Your task to perform on an android device: In the Decathlon app. I would like to learn about new sport wear trends in order to get inspiration for men's sport wear style.
Image 0: 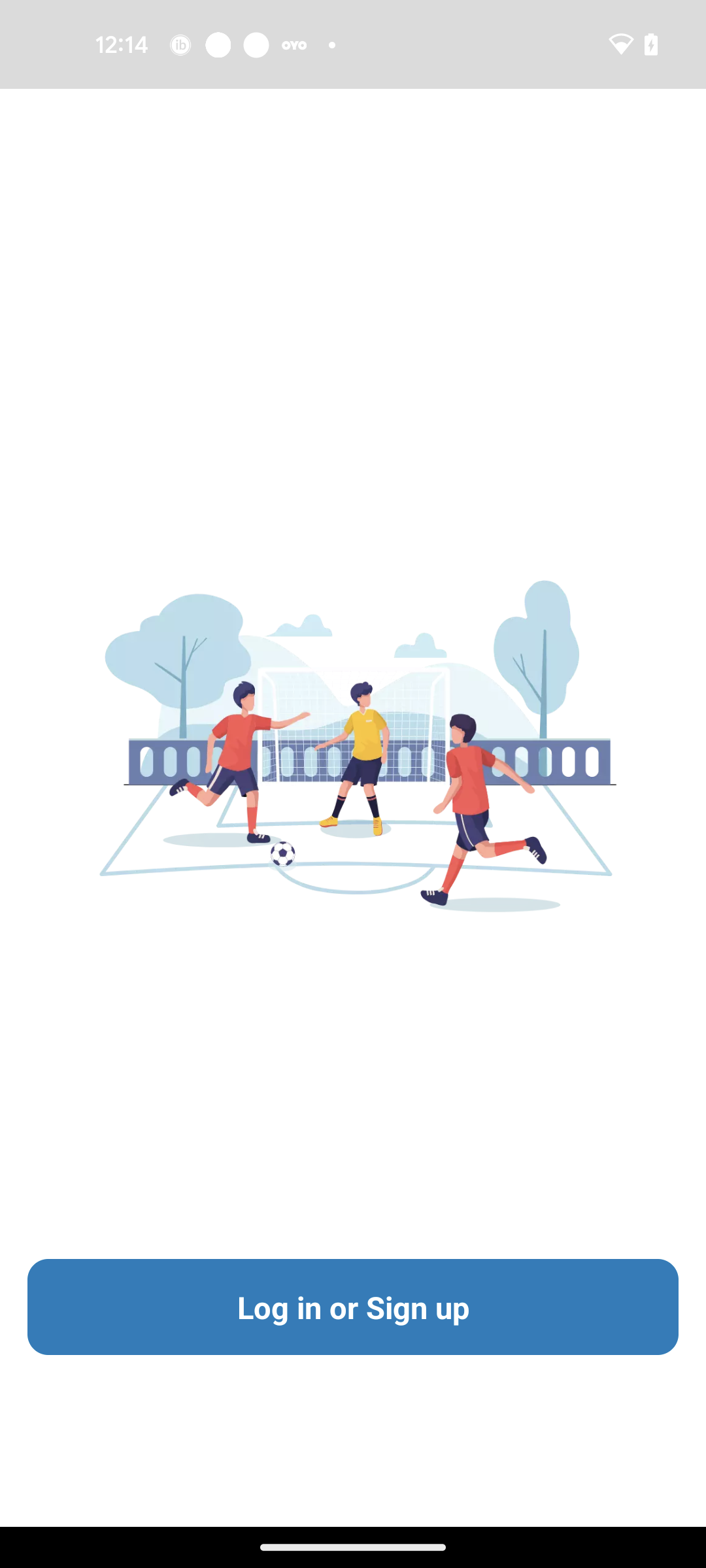
Go back to the Home page of the app
Step 0: press back button
Image 1: 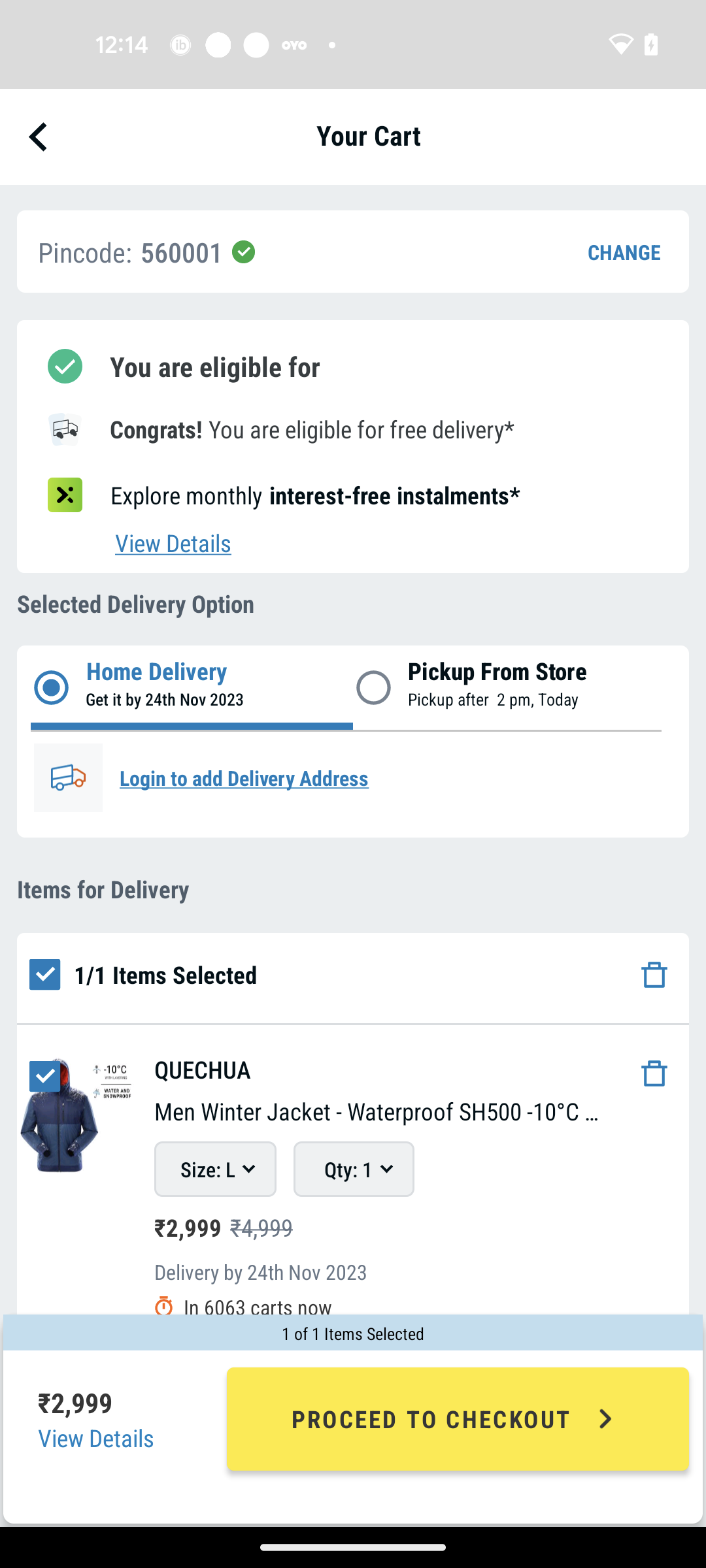
Go back to the Home page of the app
Step 1: press back button
Image 2: 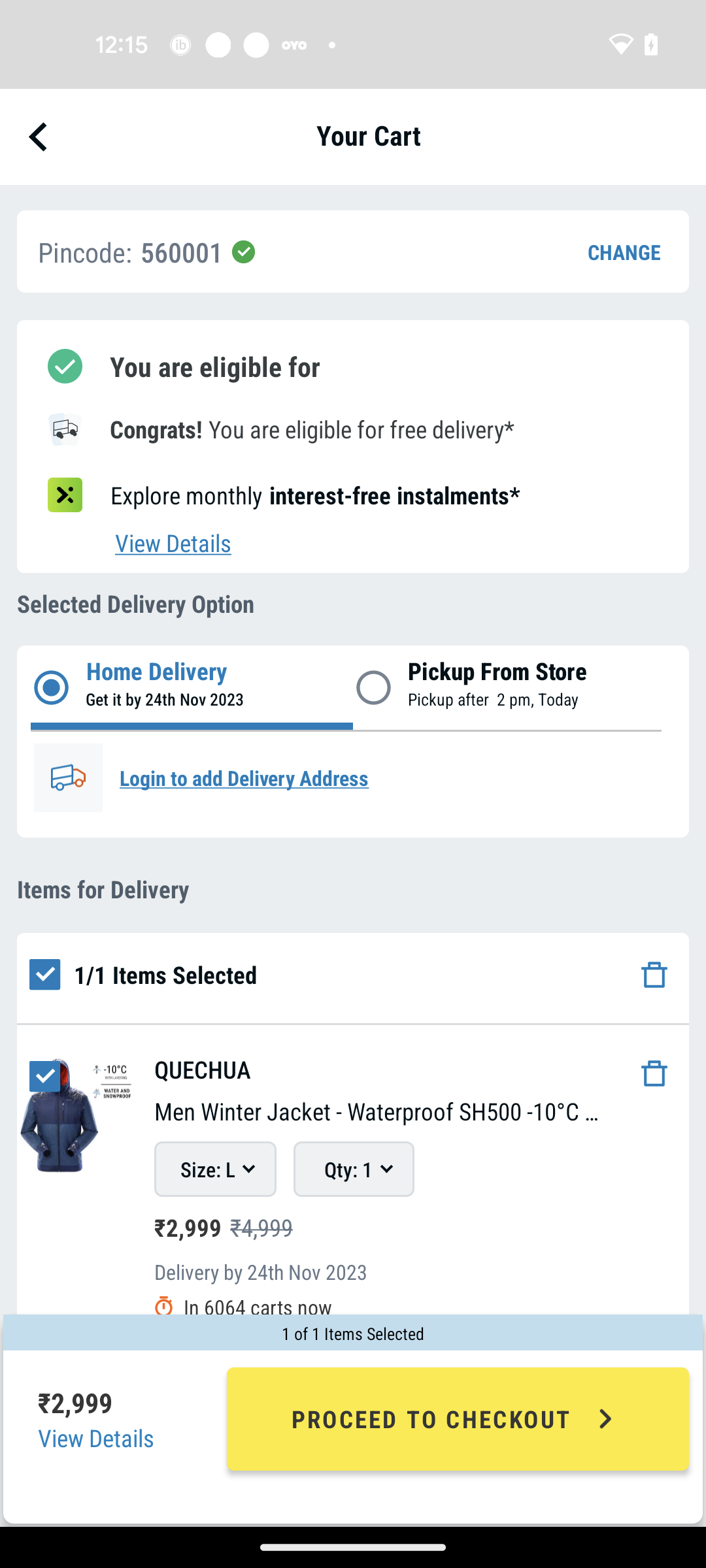
Go back to the Home page of the app
Step 2: press back button
Image 3: 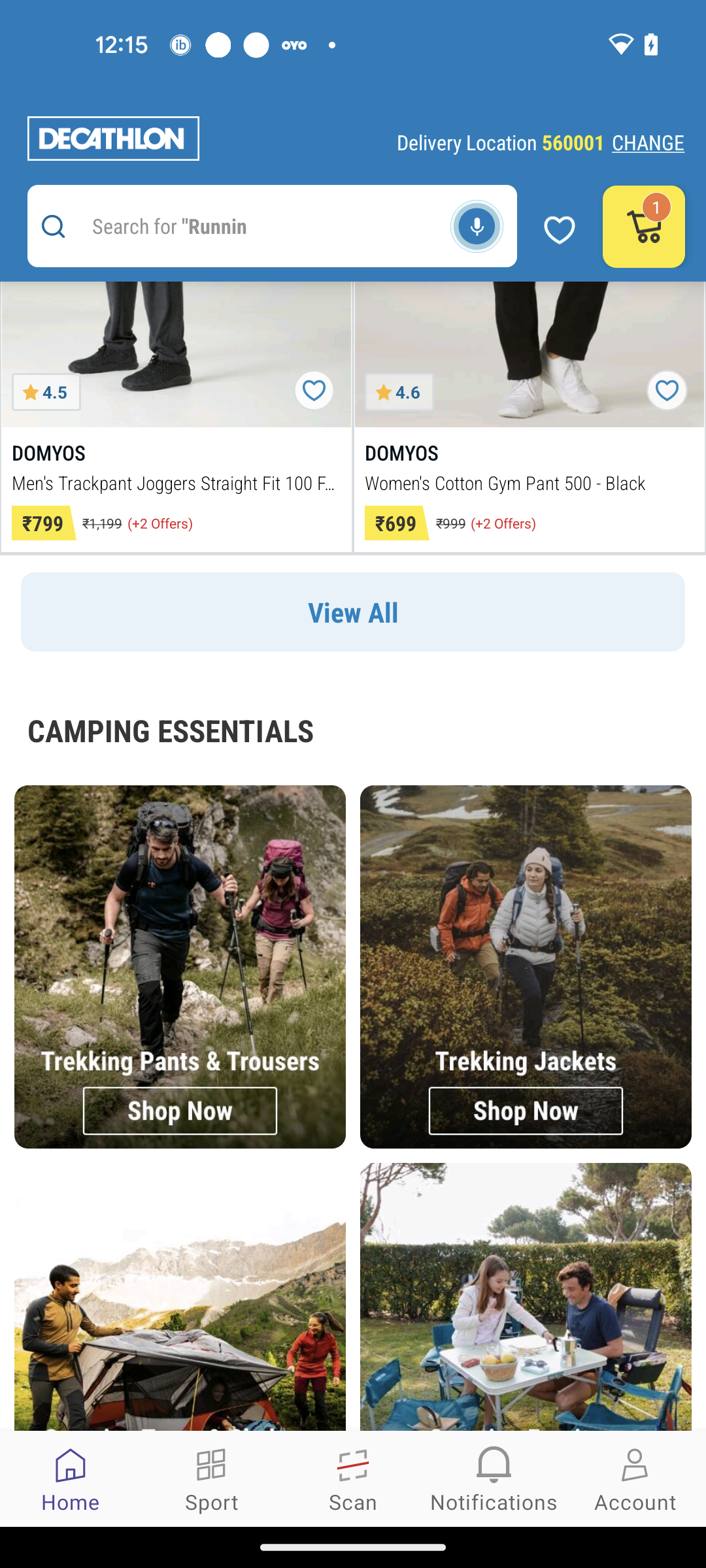
Swipe up to view sport wear trends
Step 3: scroll down
Image 4: 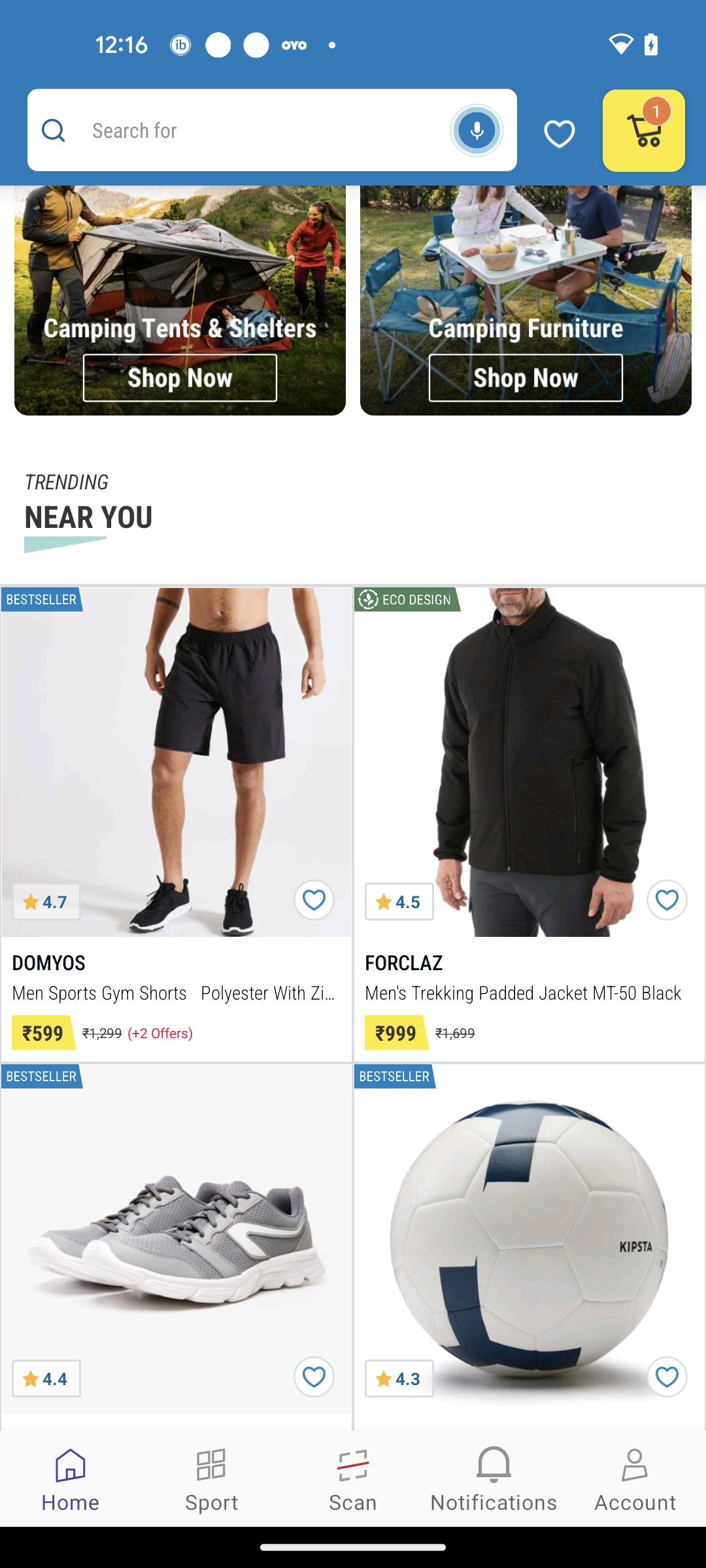
Swipe up to view sport wear trends
Step 4: scroll down
Image 5: 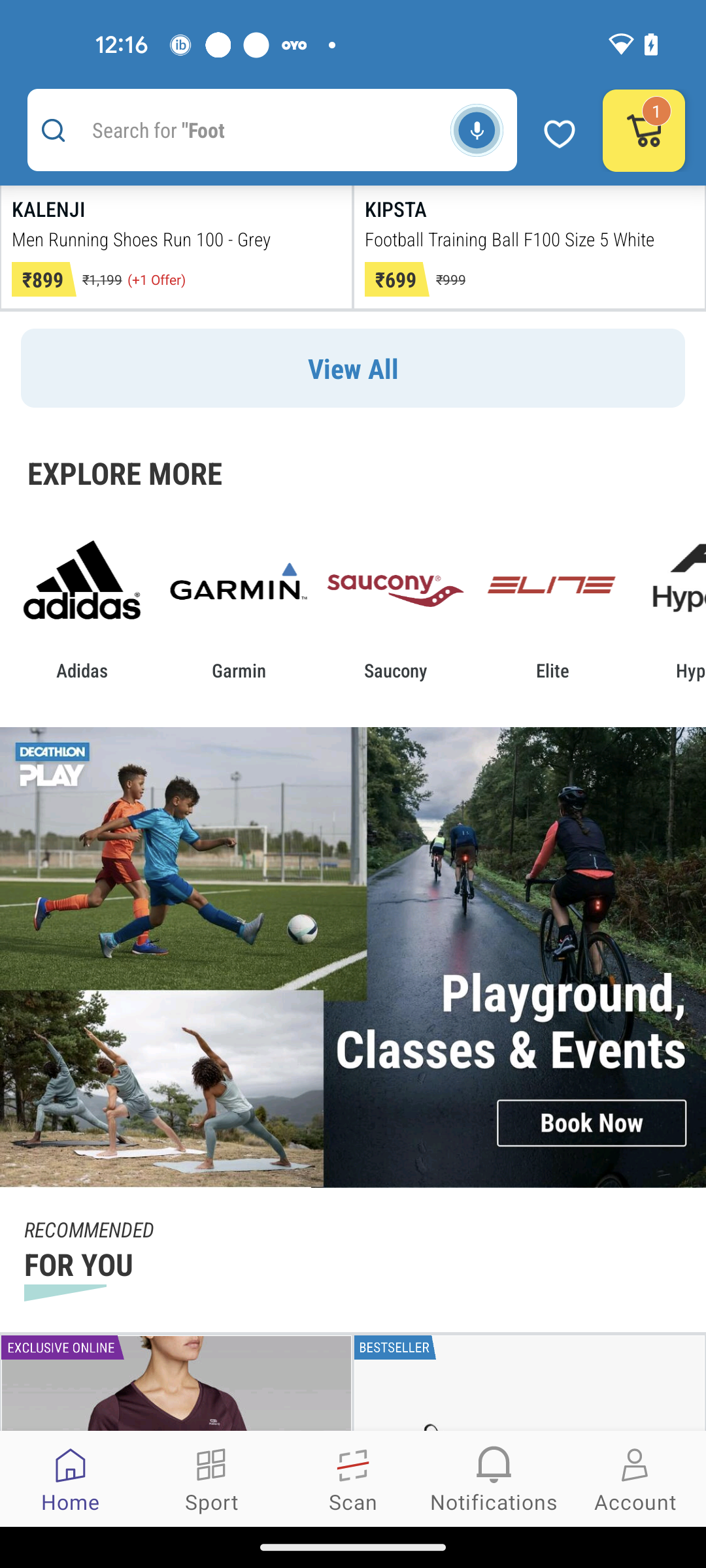
Swipe up to view sport wear trends
Step 5: scroll down
Image 6: 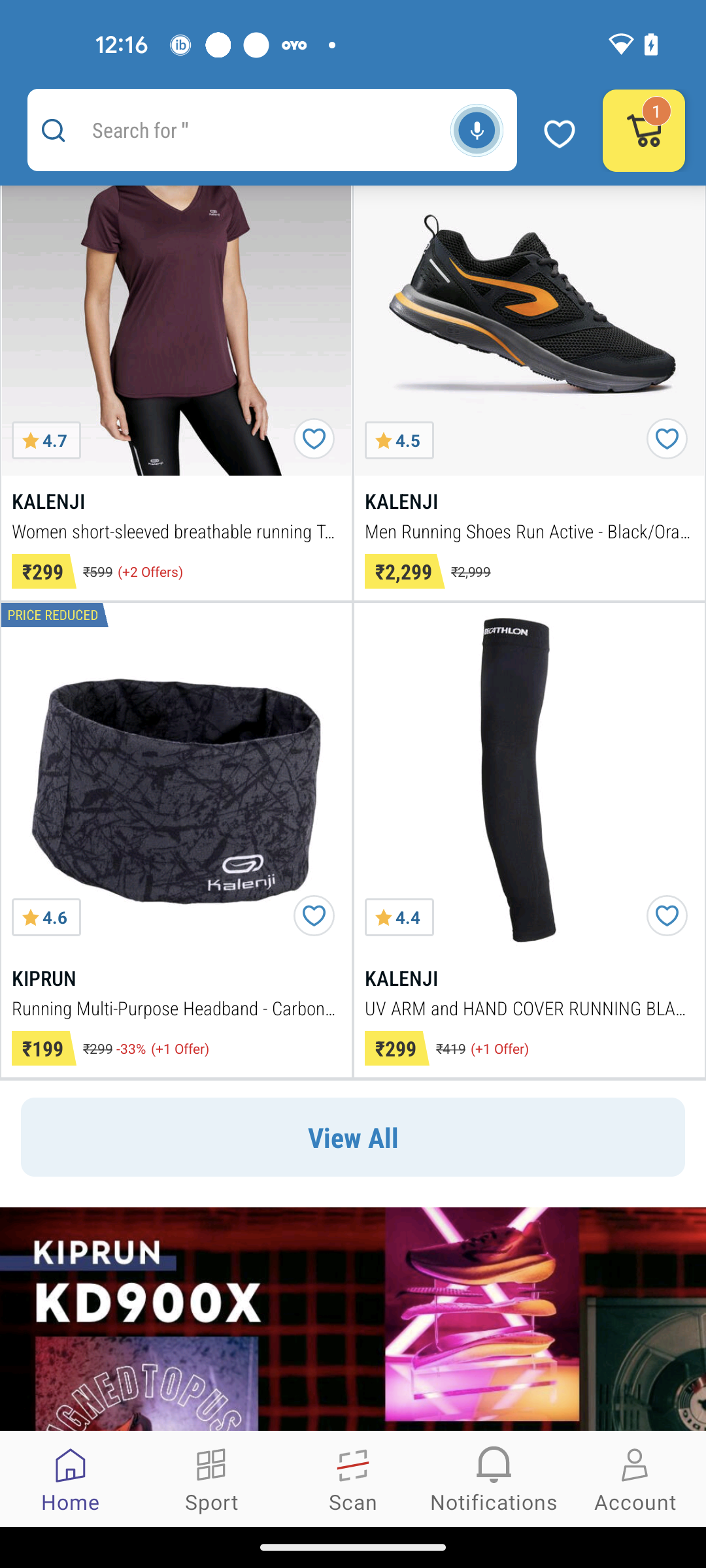
Swipe up to view sport wear trends
Step 6: scroll down
Image 7: 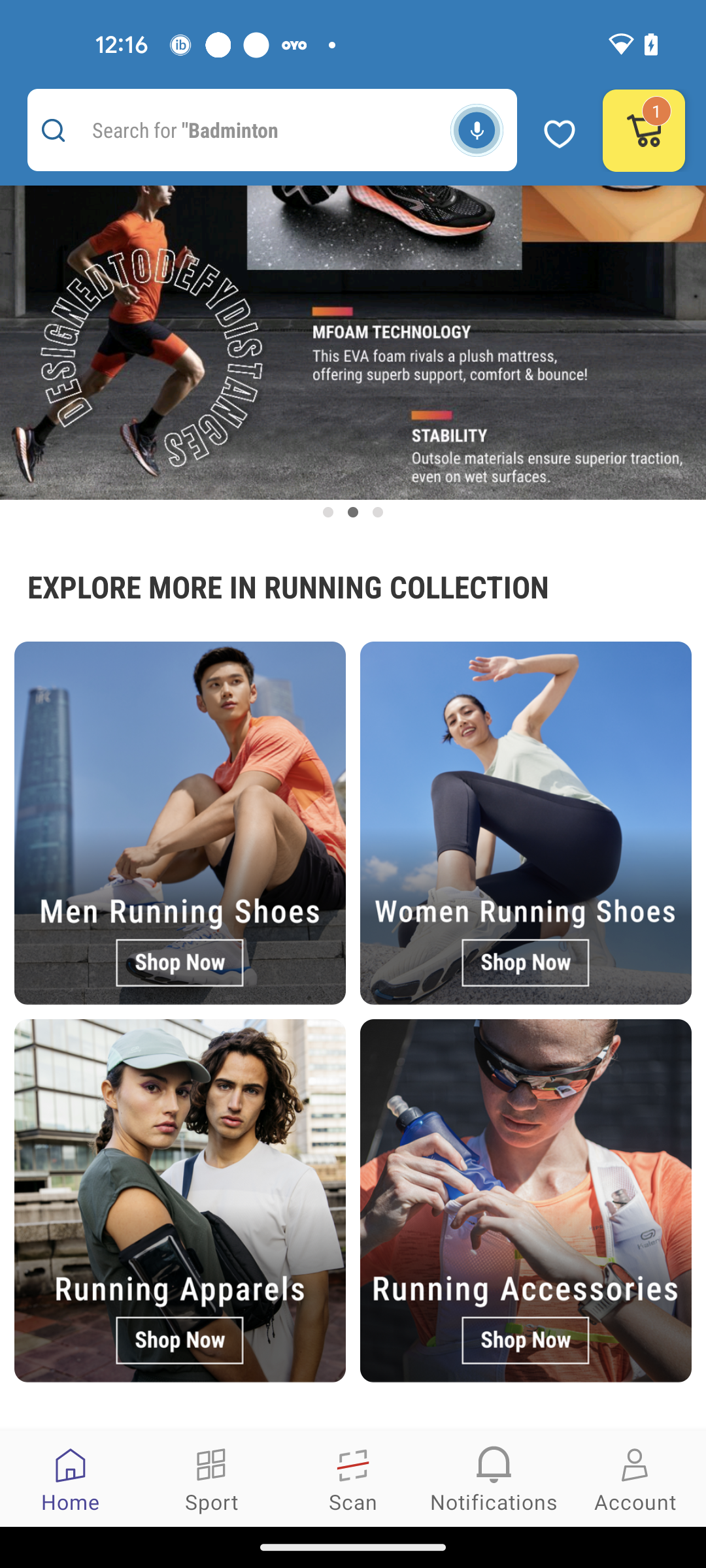
Click on the Running Apparel option
Step 7: click (201, 1297)
Image 8: 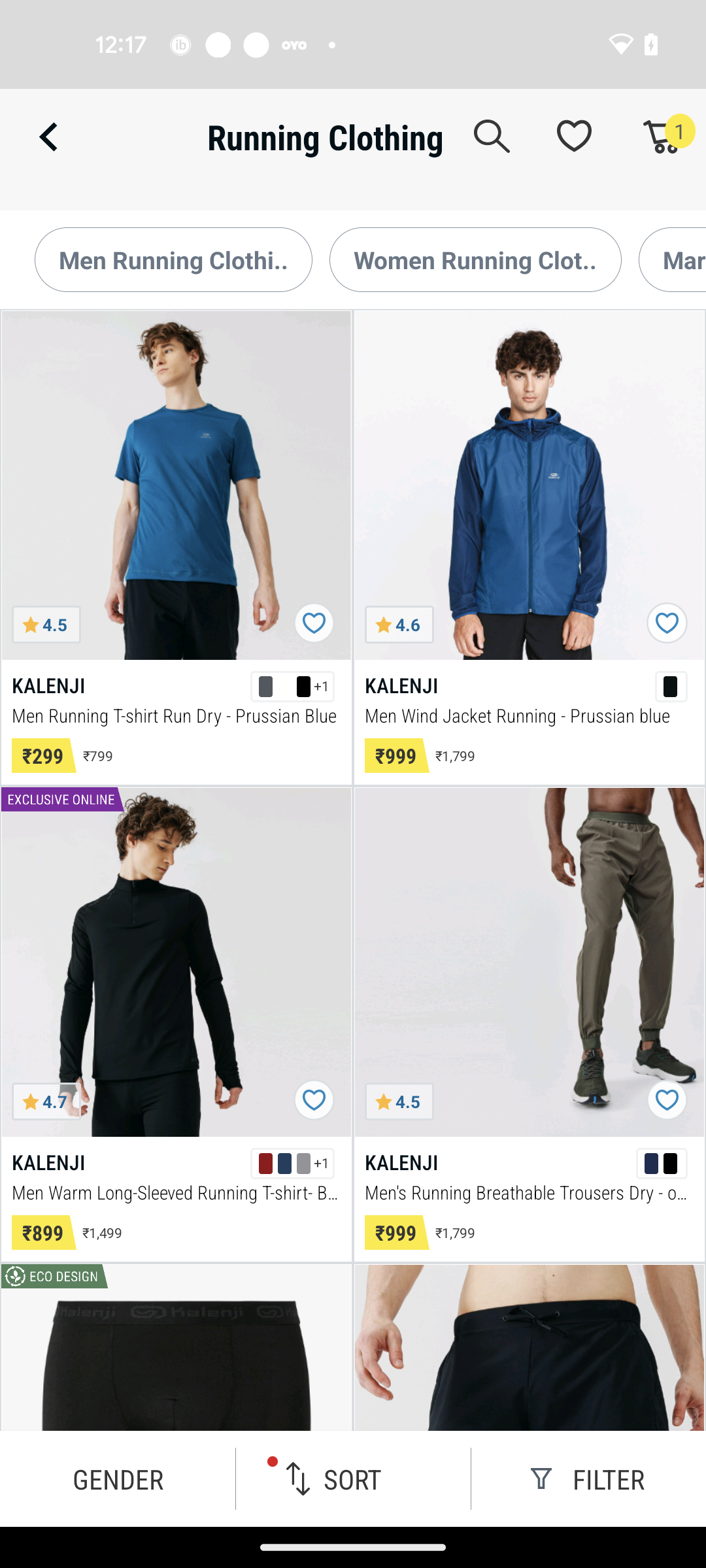
Swipe up to view more trends
Step 8: scroll down